Your task to perform on an android device: Check out the Amazon app's reviews on the door stoppers.
Image 0: 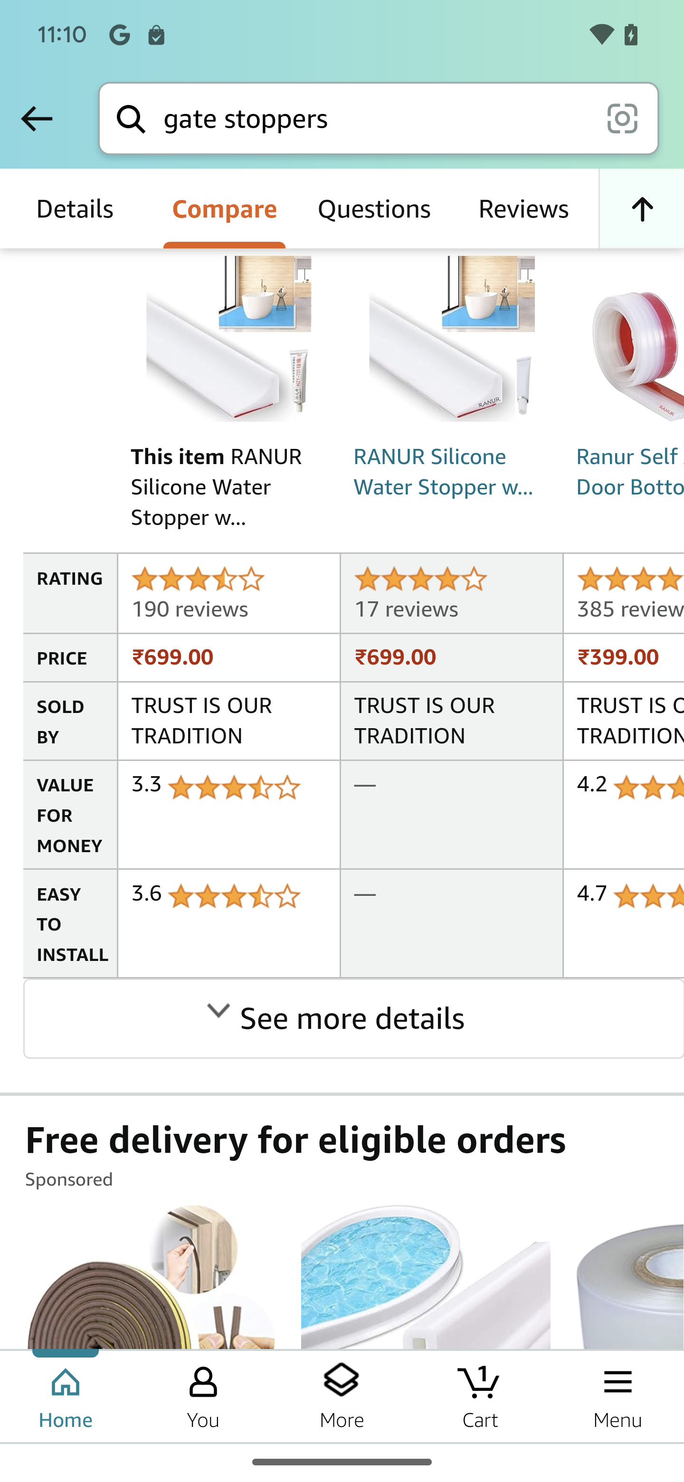
Click on the reviews button 
Step 0: click (523, 209)